Your task to perform on an android device: I frequently enjoy pizza, so I want to save the recipe for a gluten-free version in the Yummly app
Image 1: 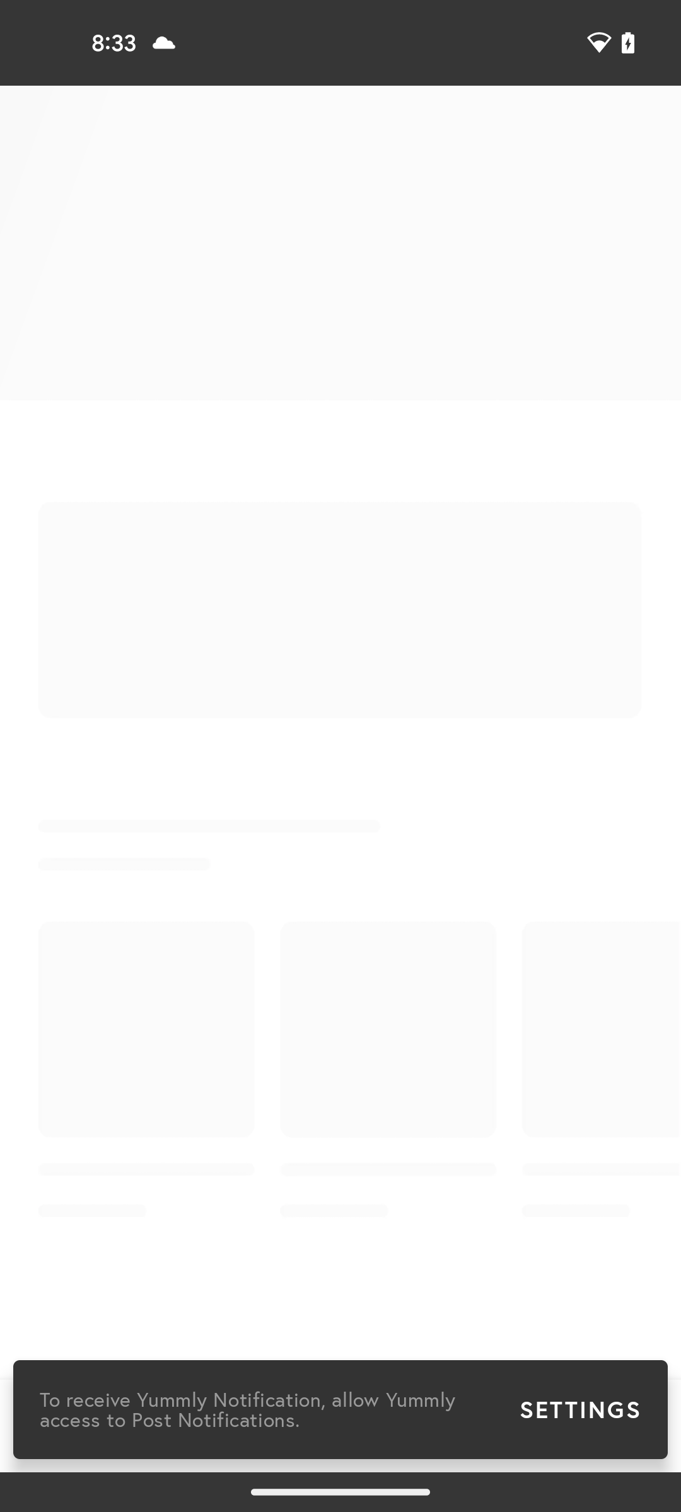
open the Yummly app
Step 1: wait
Image 2: 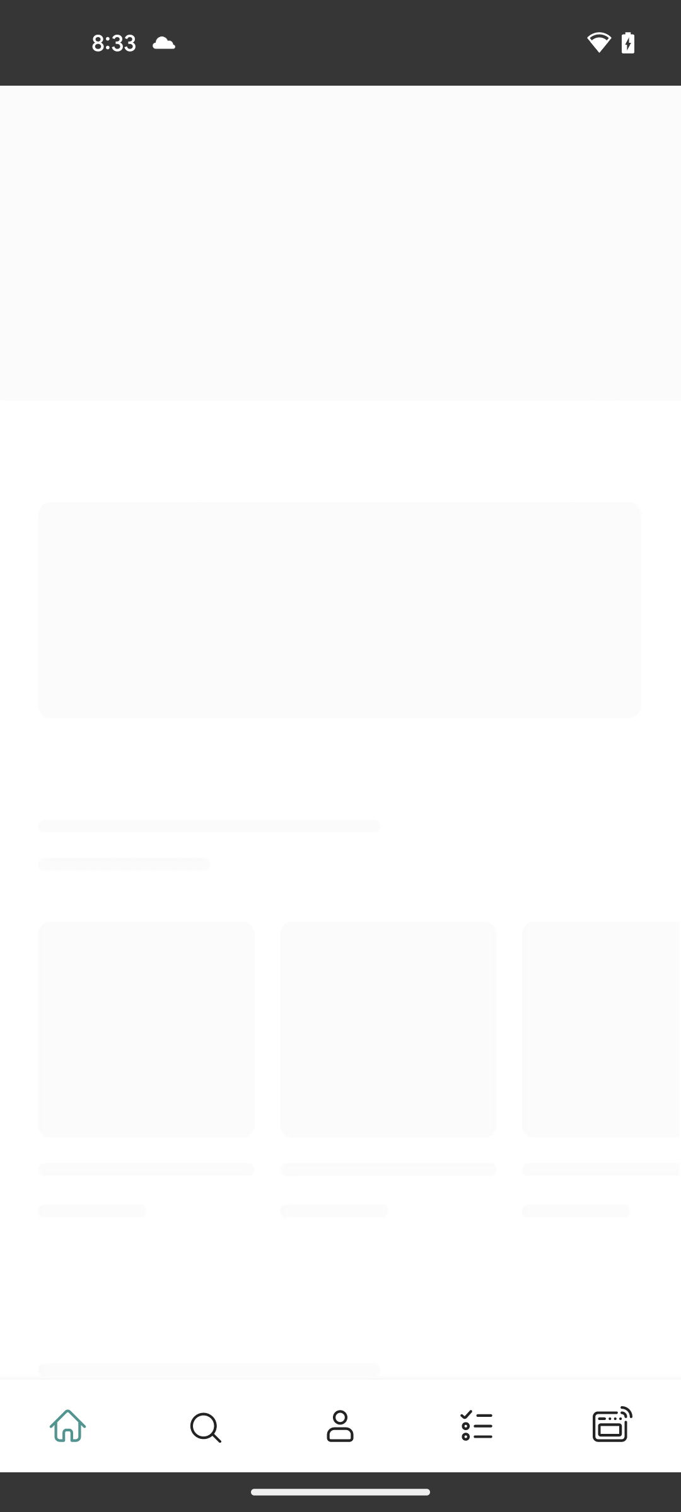
open the Yummly app
Step 2: wait
Image 3: 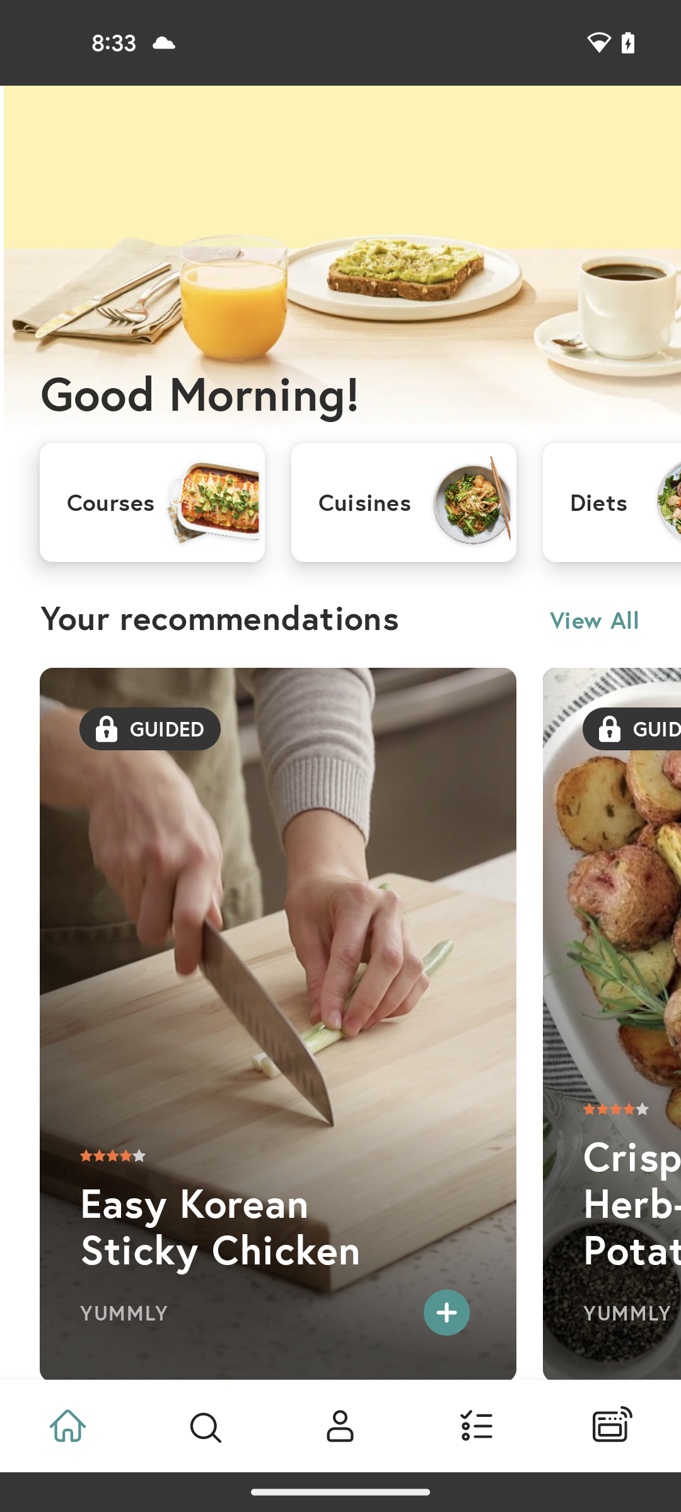
click on the search icon at the bottom of the screen
Step 3: click (204, 1426)
Image 4: 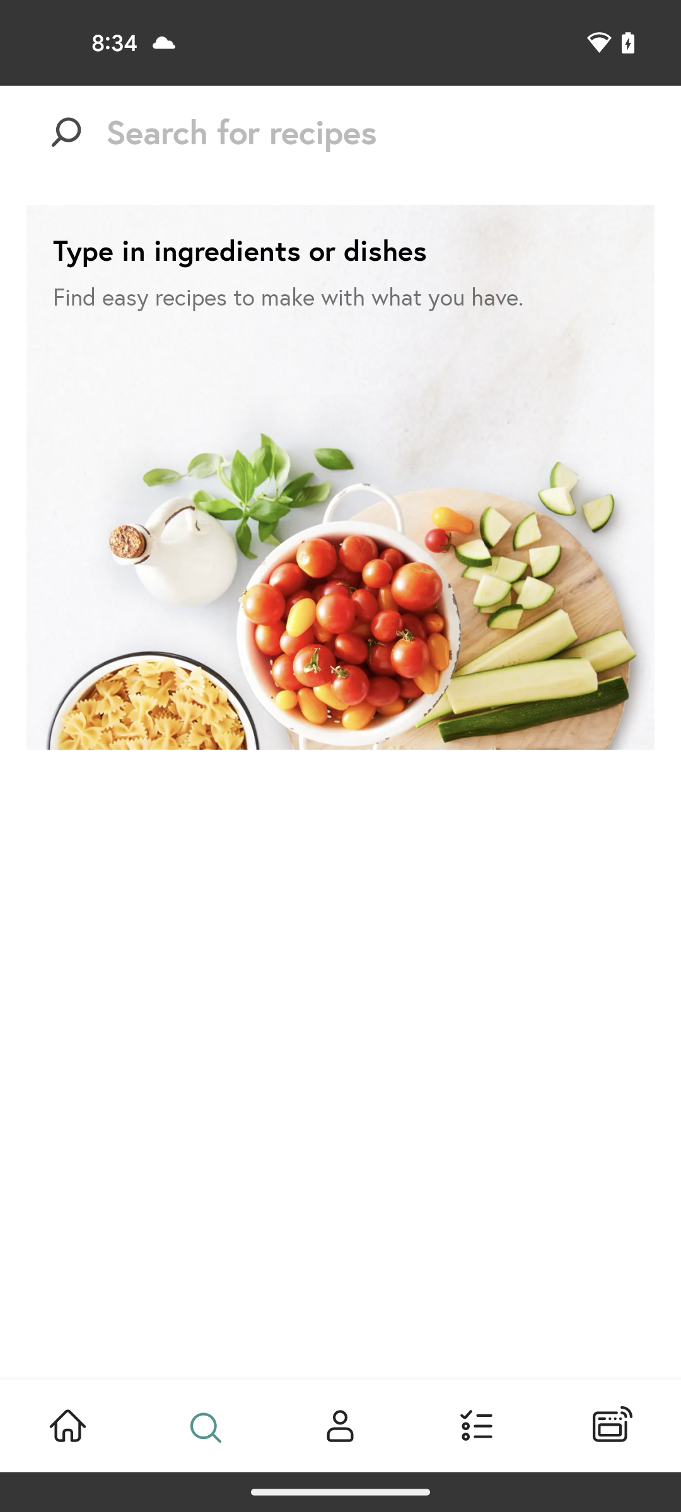
click on the search bar at the top of the screen
Step 4: click (380, 132)
Image 5: 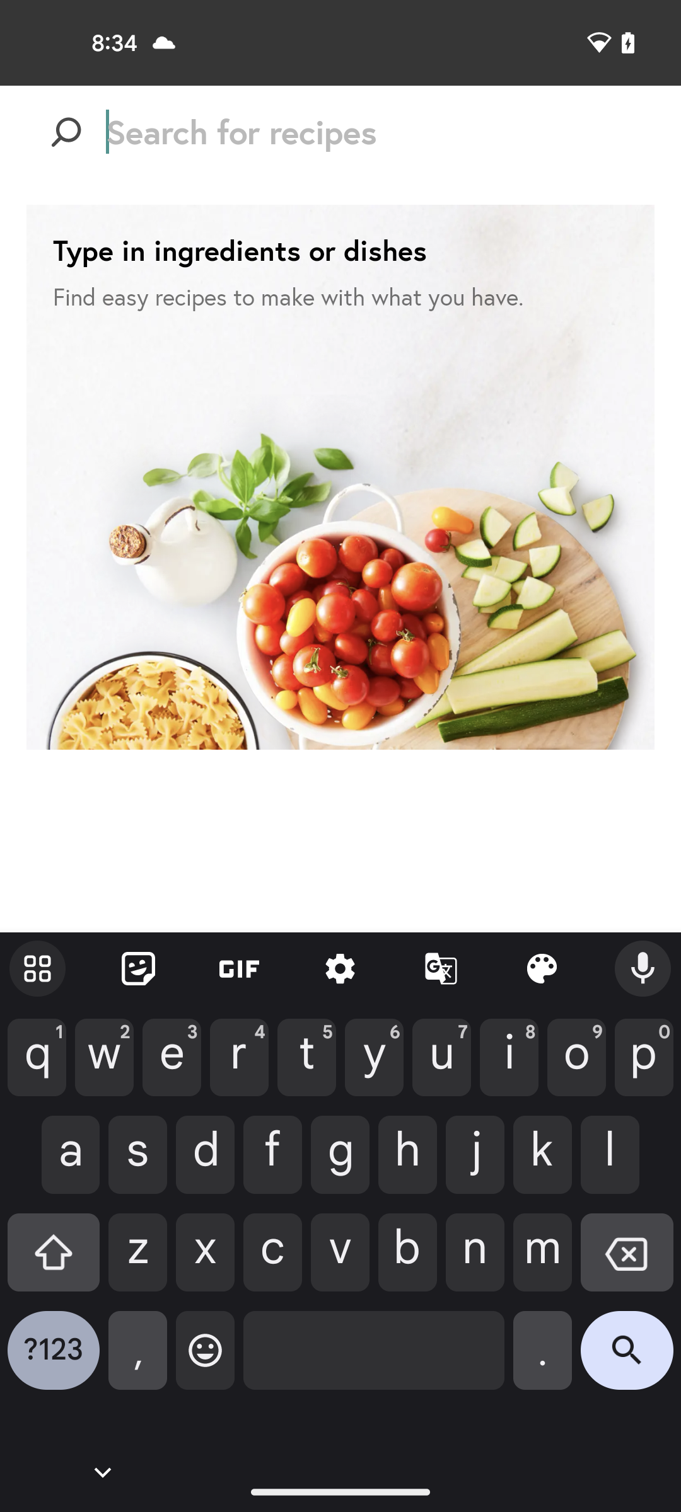
enter the recipe name gluten free pizza
Step 5: type "gluten free pizza"
Image 6: 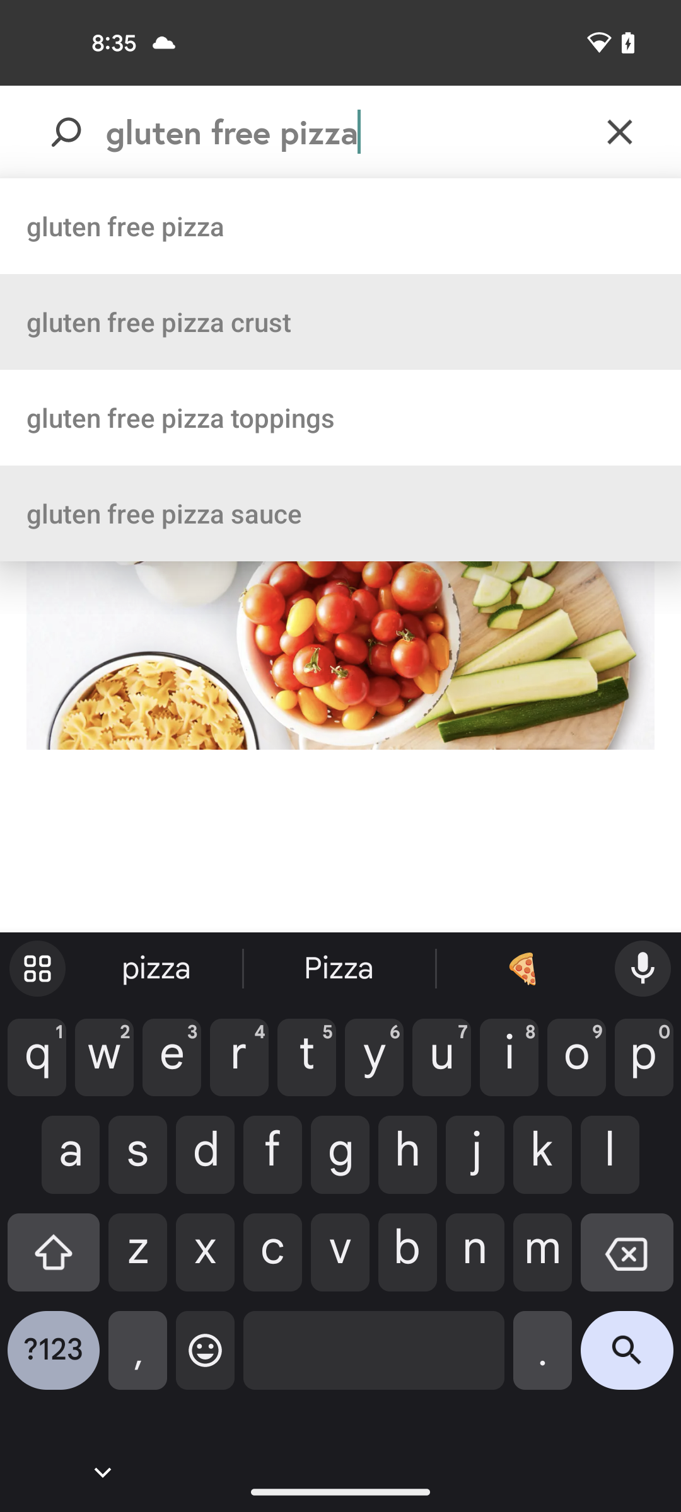
click on the search icon at the bottom right corner of the screen
Step 6: click (627, 1360)
Image 7: 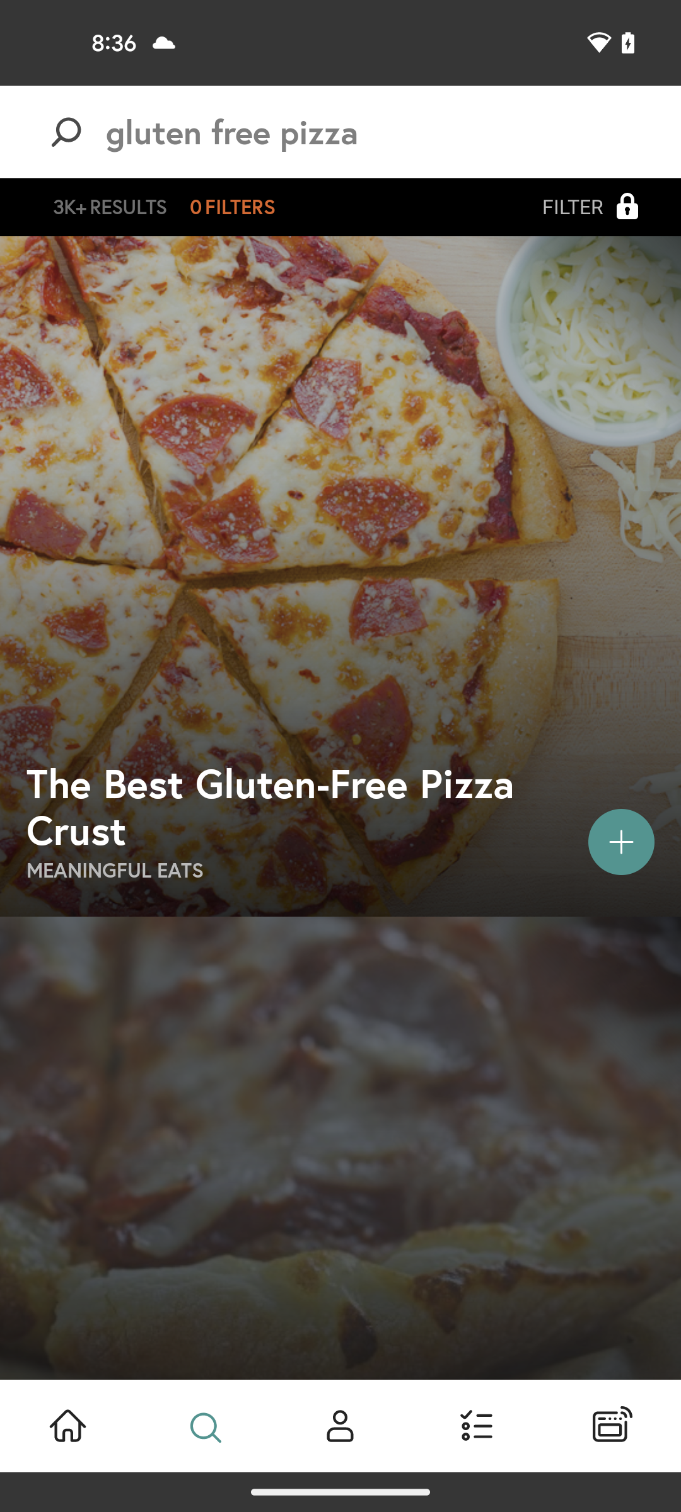
click on the first suggested recipe
Step 7: click (569, 742)
Image 8: 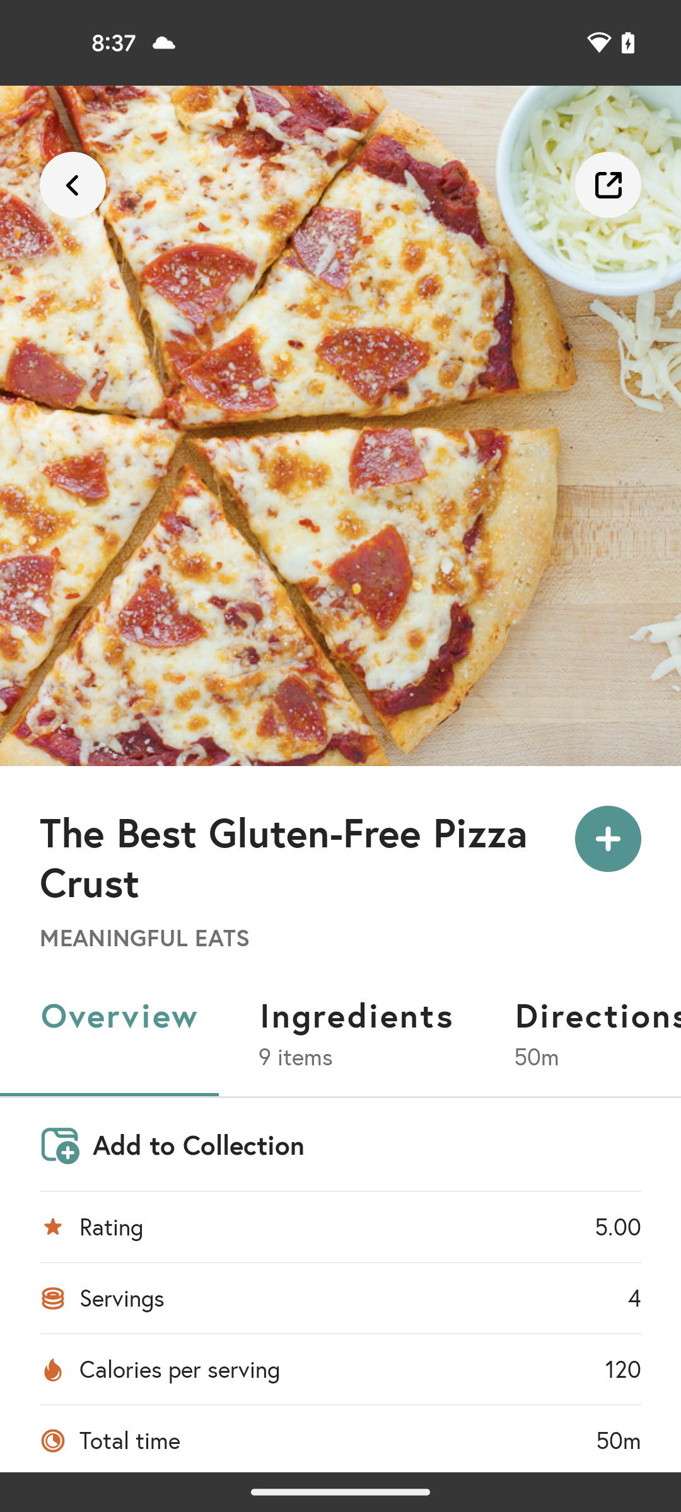
click on the add icon
Step 8: click (616, 840)
Image 9: 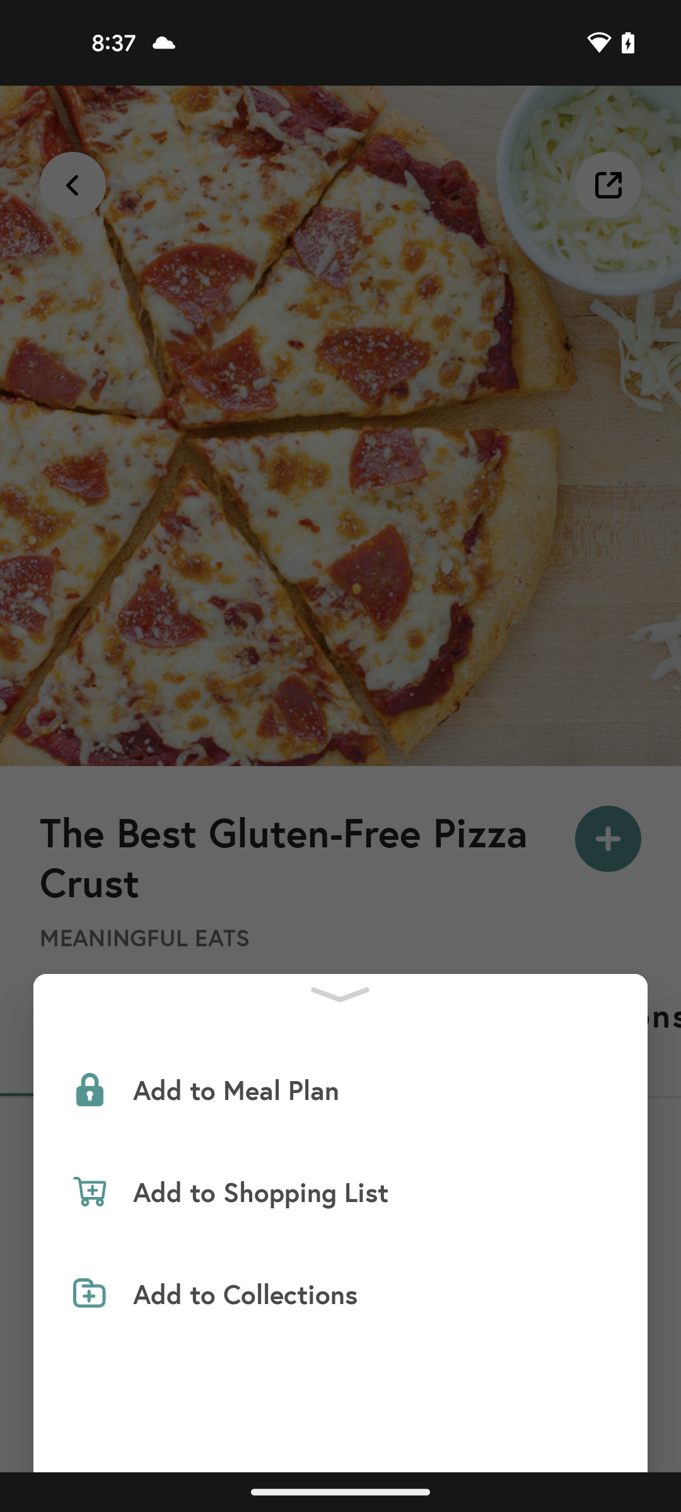
select the Add to Collections option
Step 9: click (370, 1294)
Image 10: 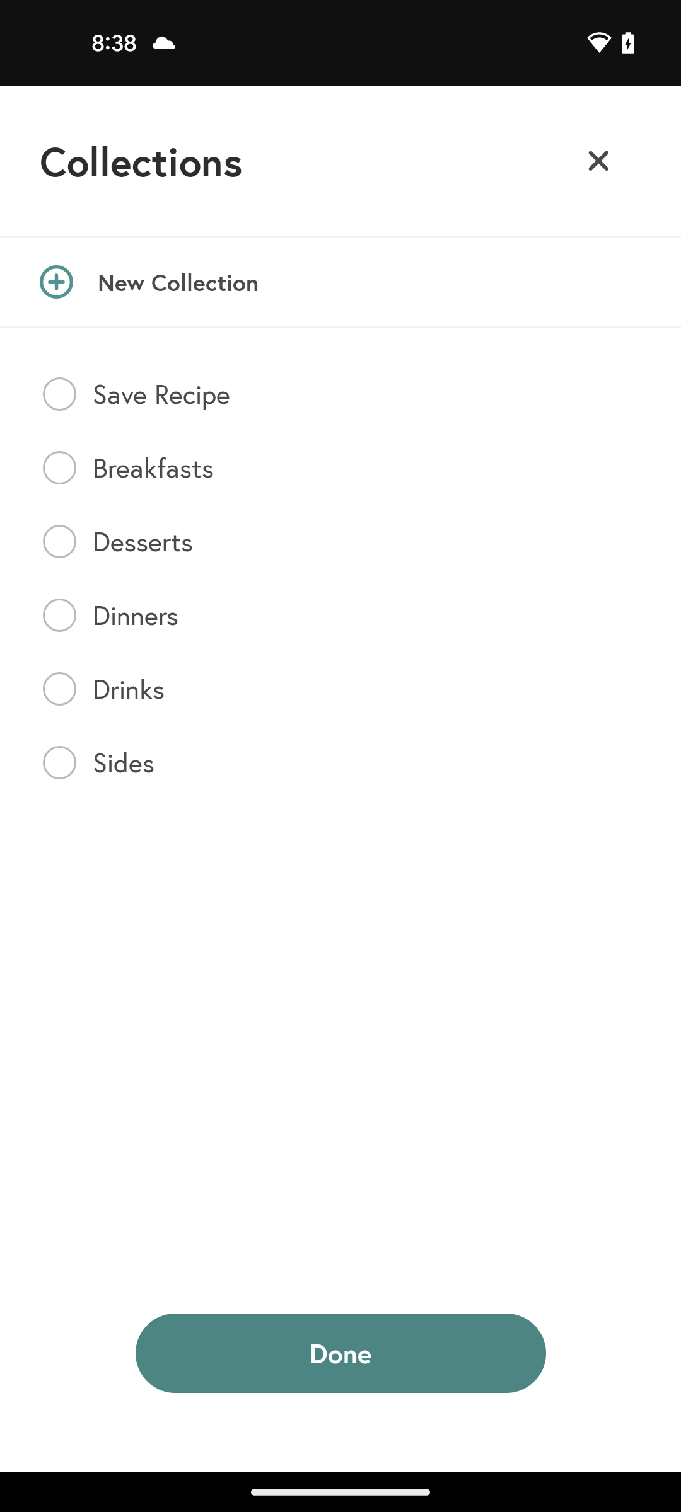
select the option Save Recipe
Step 10: click (61, 399)
Image 11: 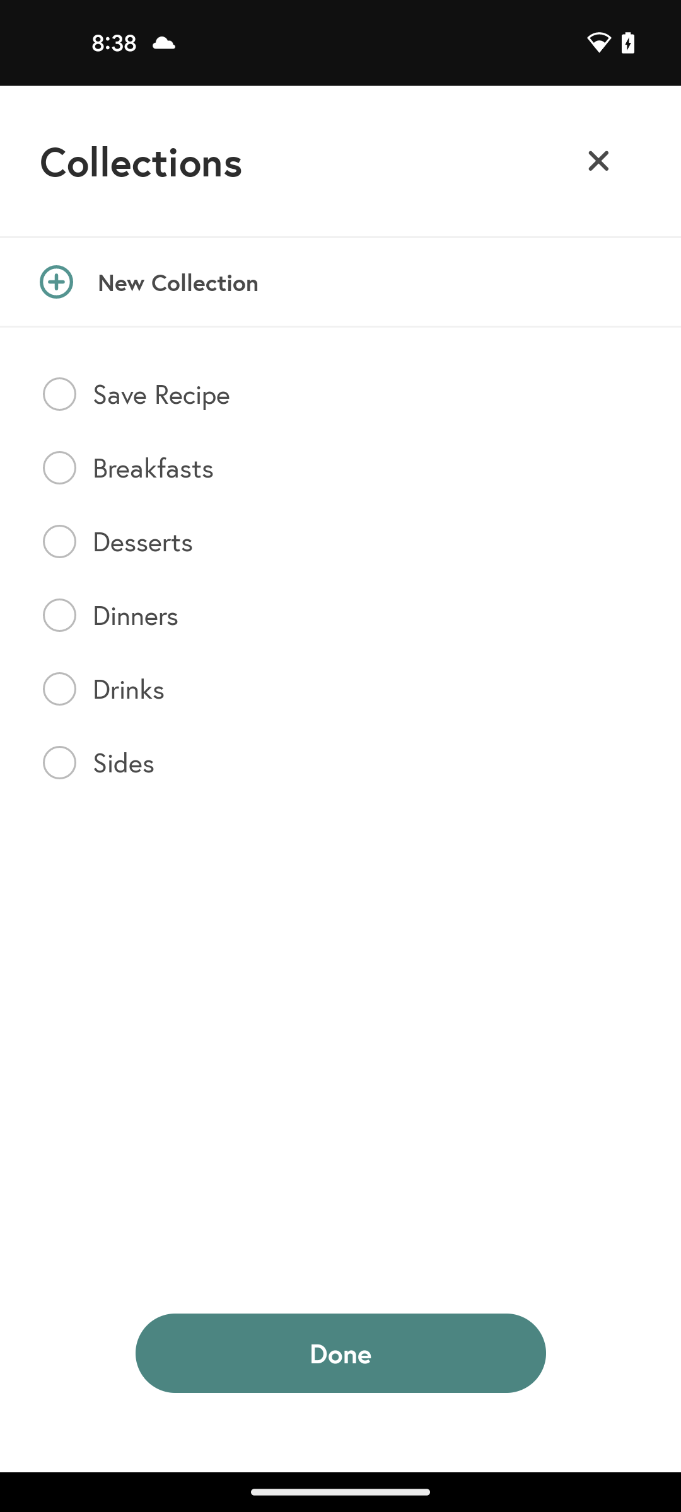
click on the Done button
Step 11: click (340, 1353)